Your task to perform on an android device: I want to share the latest Fabio email with thomas. Forward the Fabio email to Thomas123@gmail.com
Image 0: 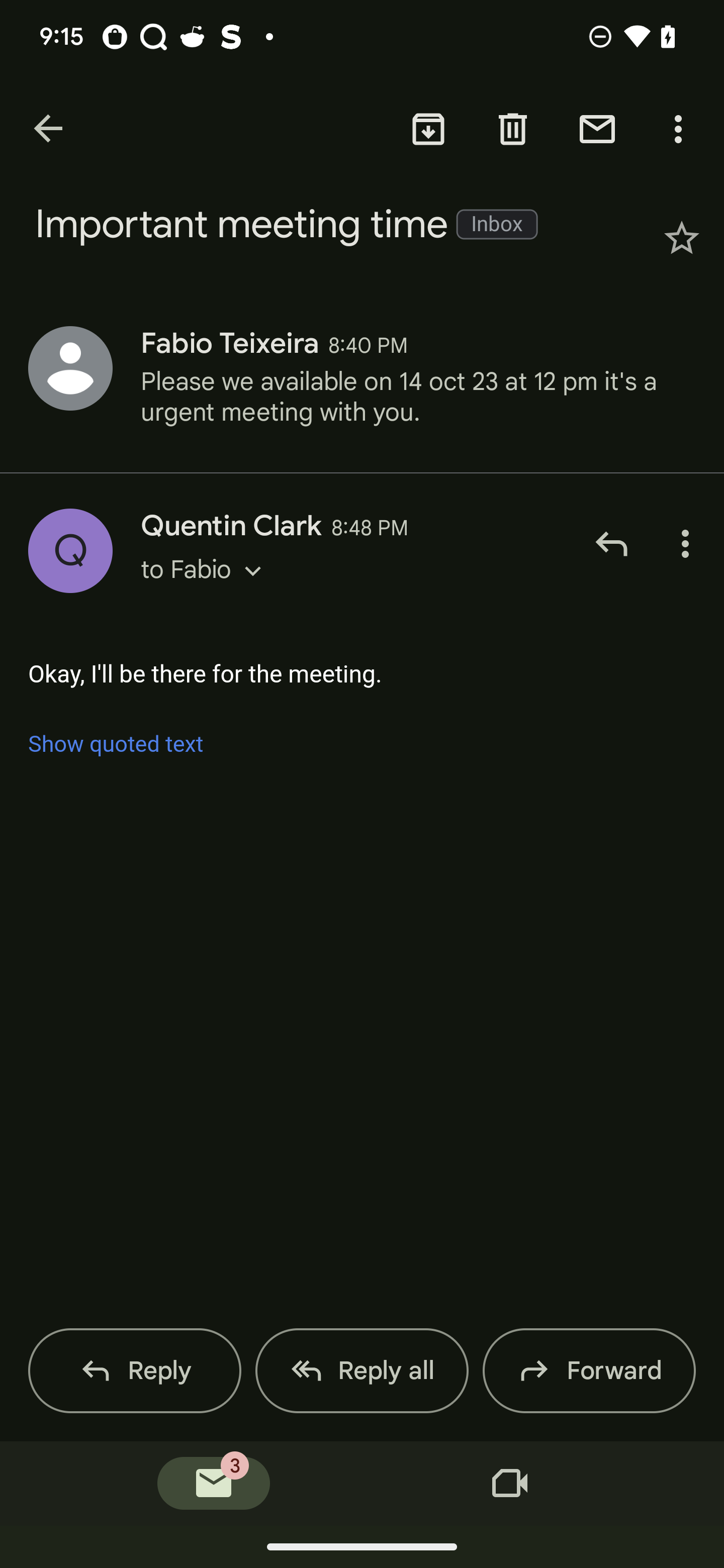
Click on the forward option at the right bottom of the screen
Step 0: click (573, 1390)
Image 2: 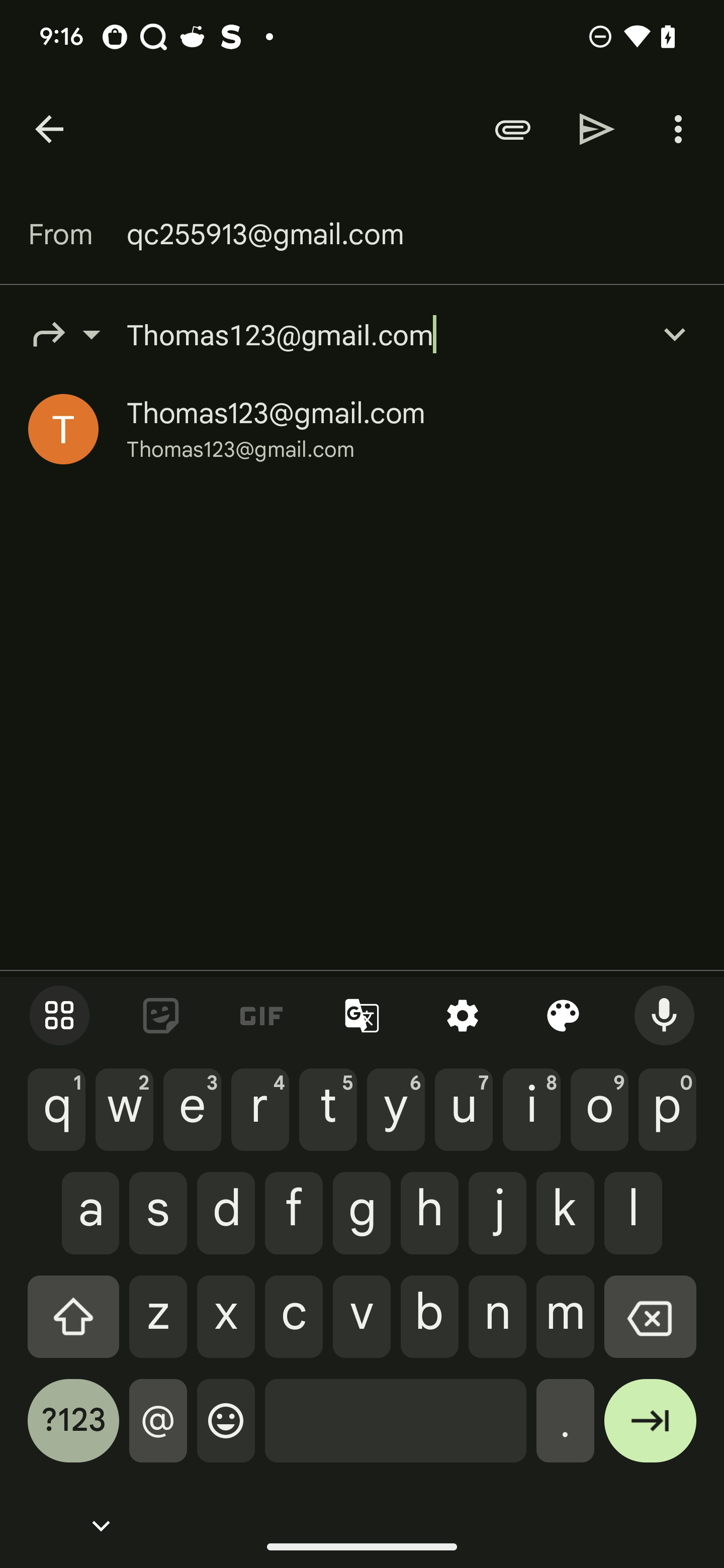
Click on the Send icon at the top right of the screen
Step 2: click (597, 129)